Your task to perform on an android device: Create a new reminder for date 20 june, time 1:00 pm with the title Station and add a note pick up in Reminder app
Image 0: 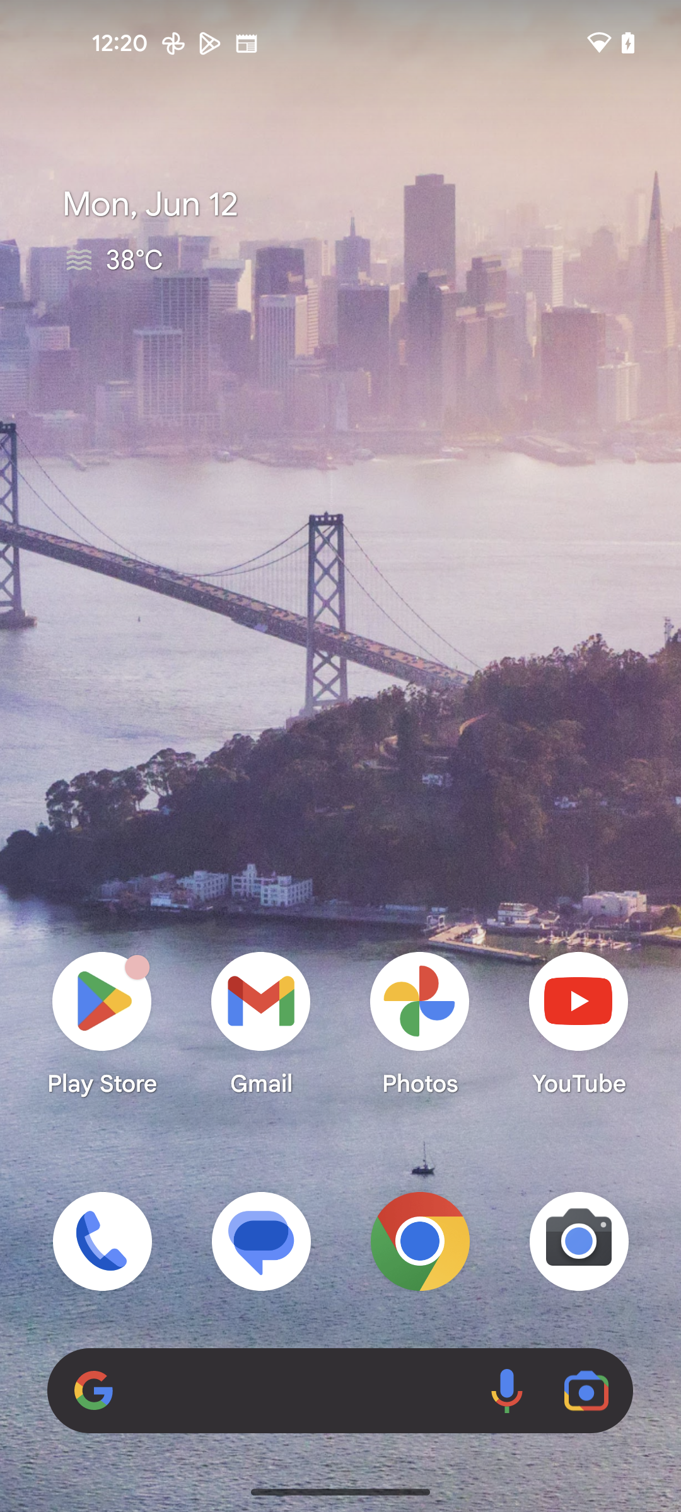
open reminder app
Step 0: open app "Reminder"
Image 1: 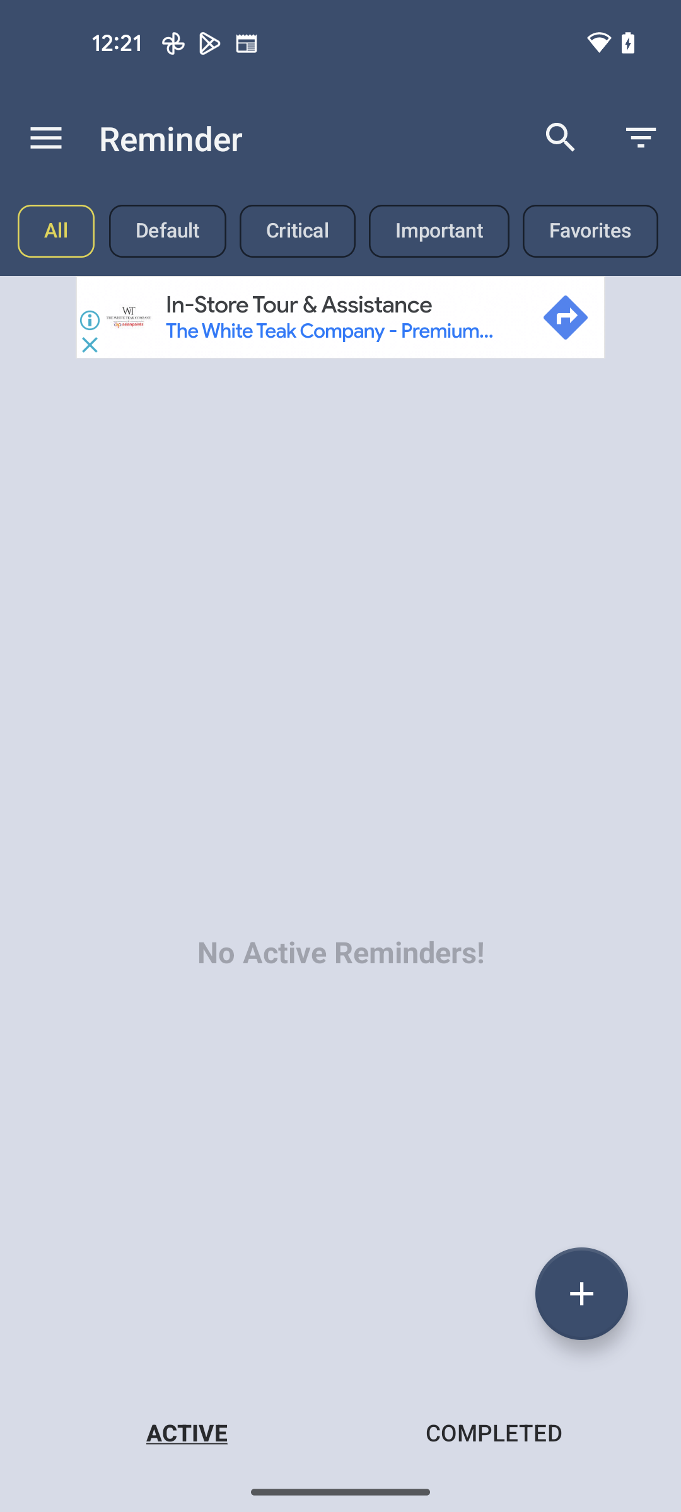
Click on + icon 
Step 1: click (581, 1293)
Image 2: 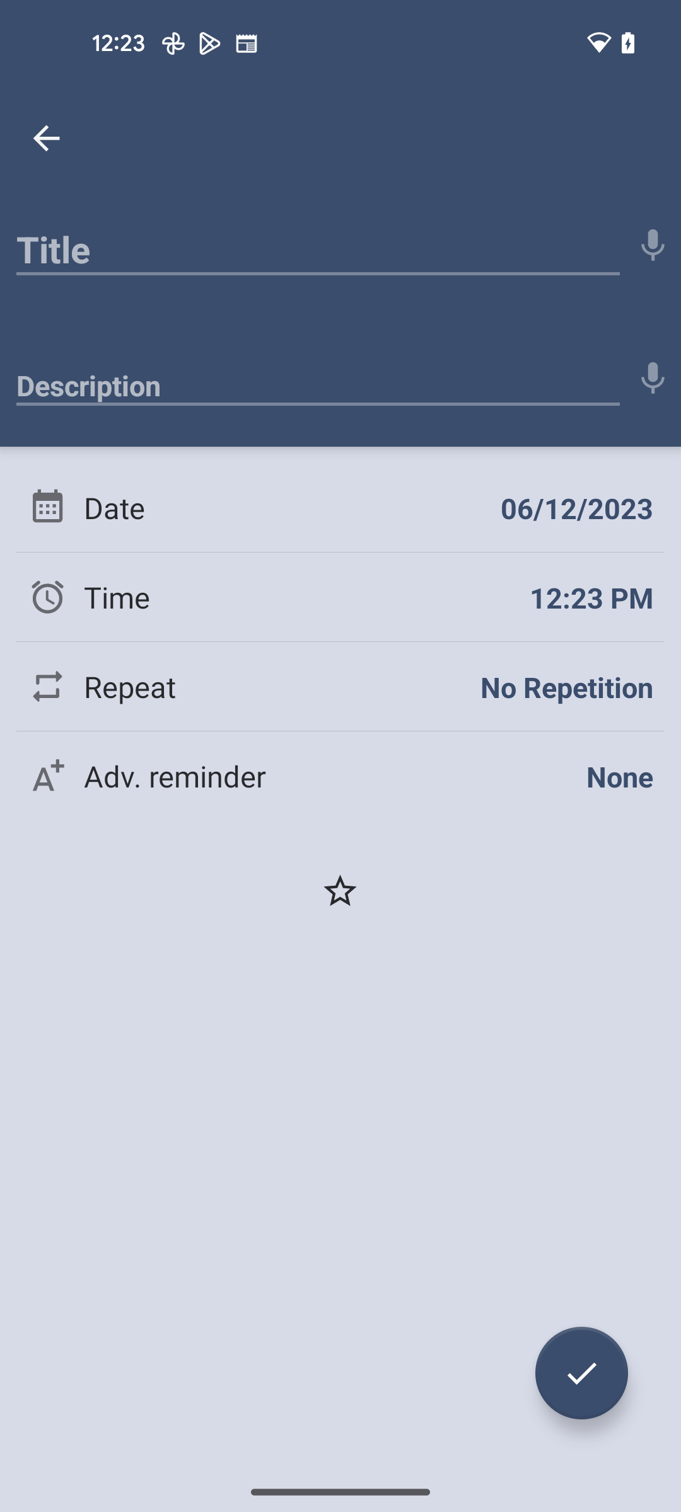
Click on Title at the top of the screen
Step 2: click (318, 243)
Image 3: 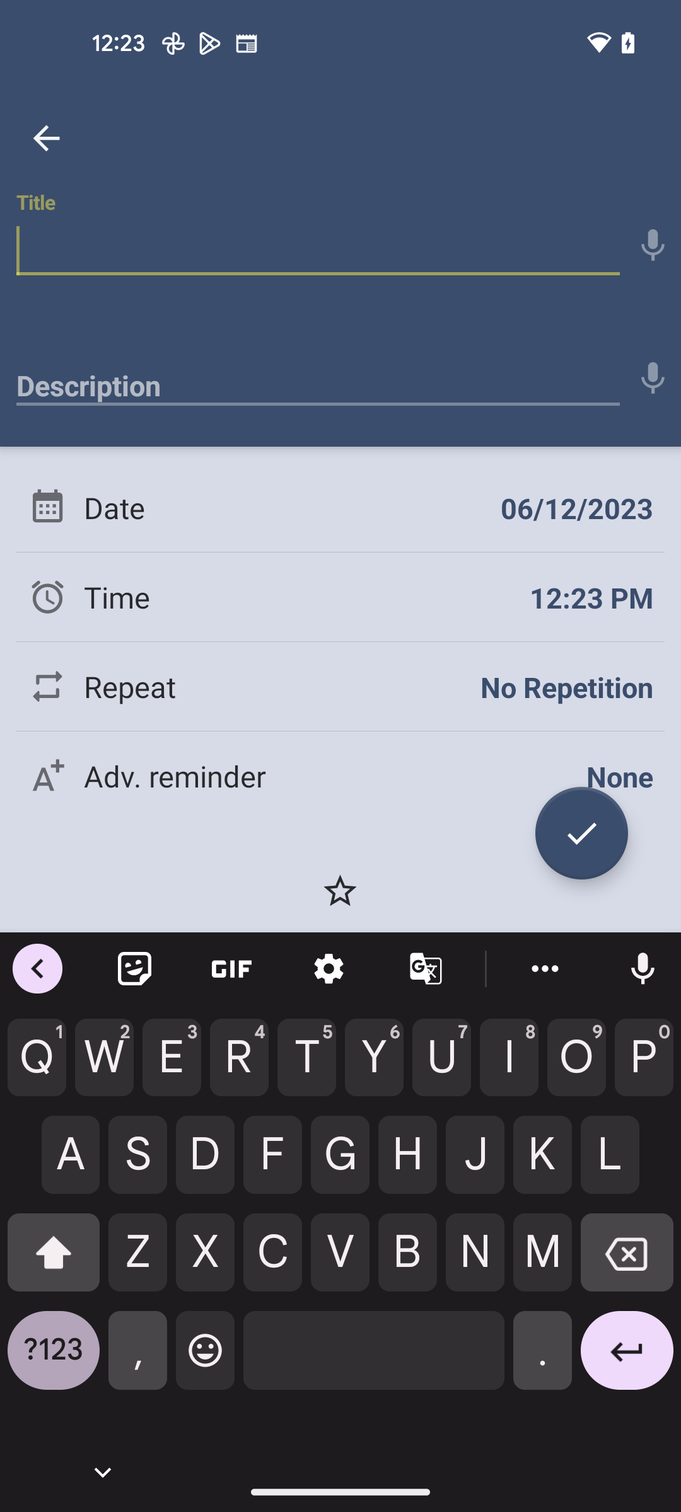
Type Station
Step 3: type "Station"
Image 4: 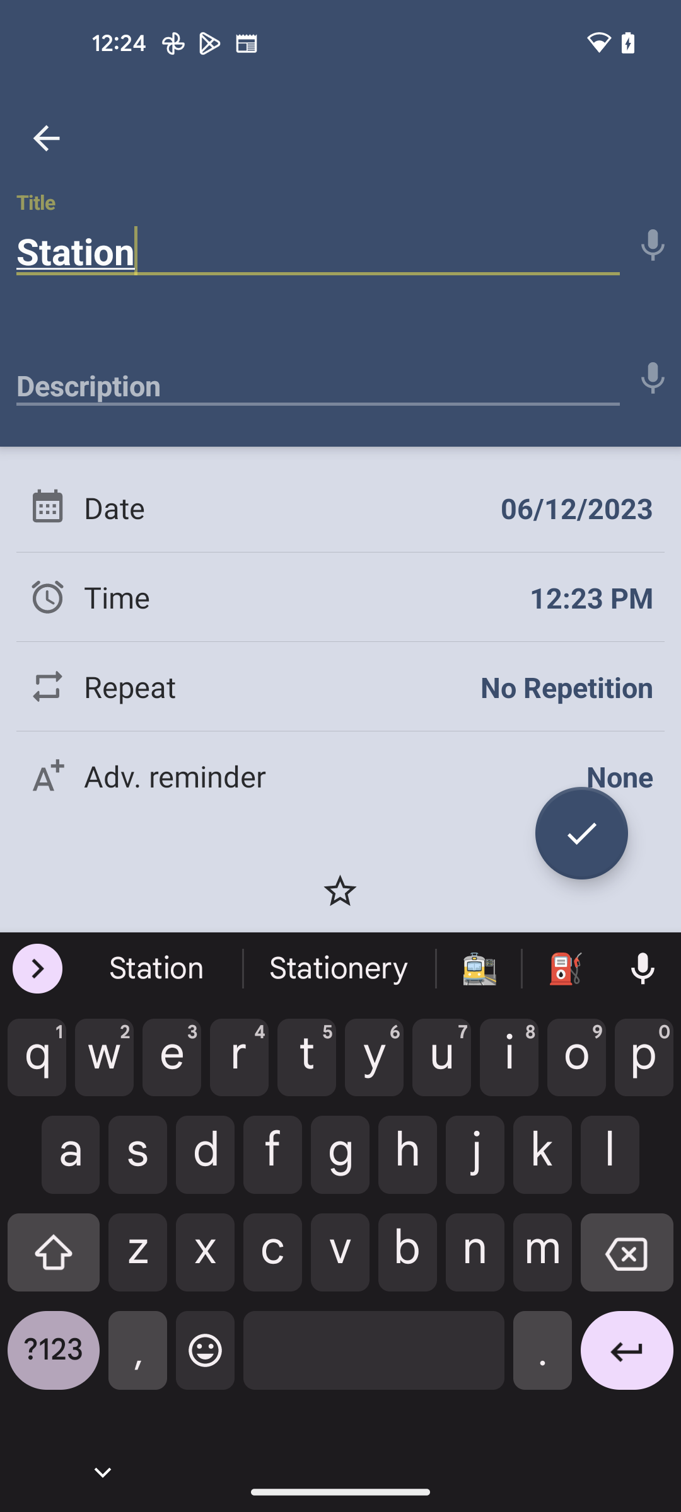
Click on Description
Step 4: click (318, 378)
Image 5: 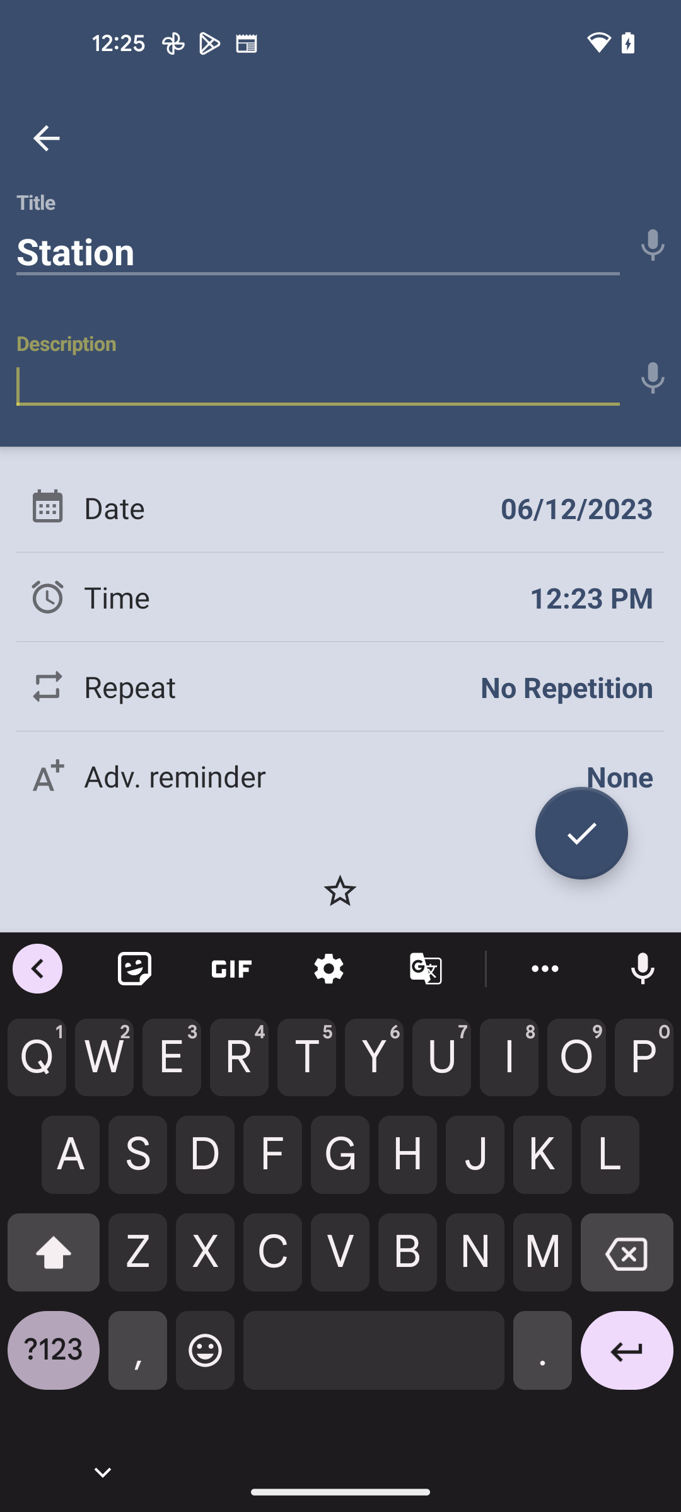
type Pick up
Step 5: type "Pick up"
Image 6: 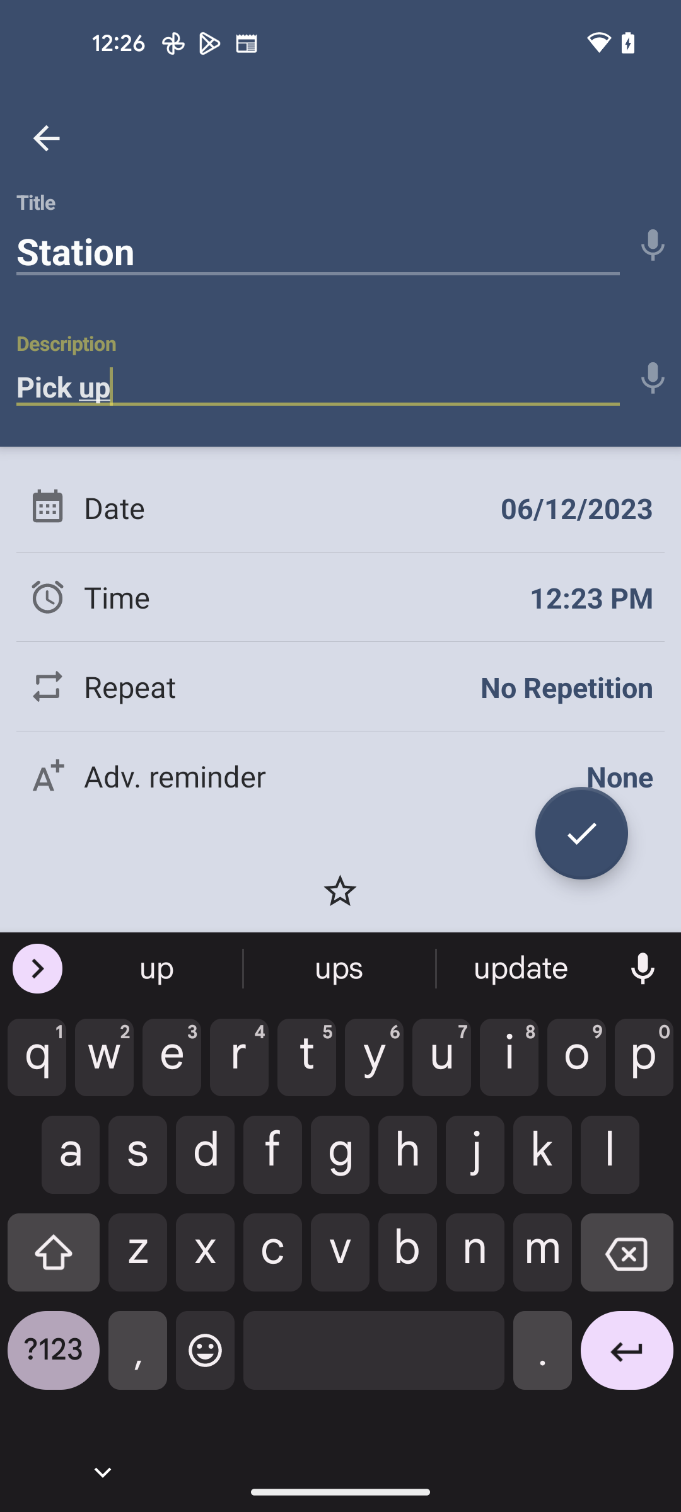
Go to the Date section
Step 6: click (577, 508)
Image 7: 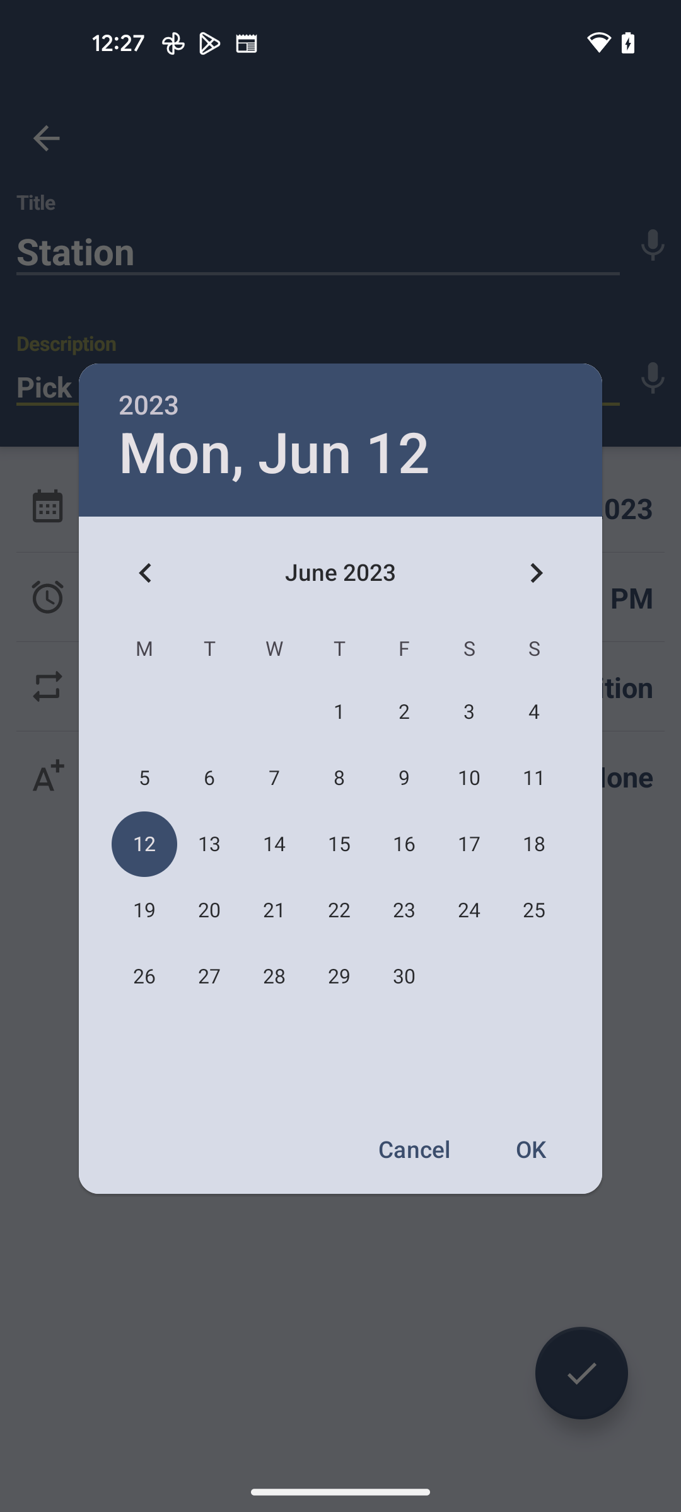
Select date 20 June
Step 7: click (209, 910)
Image 8: 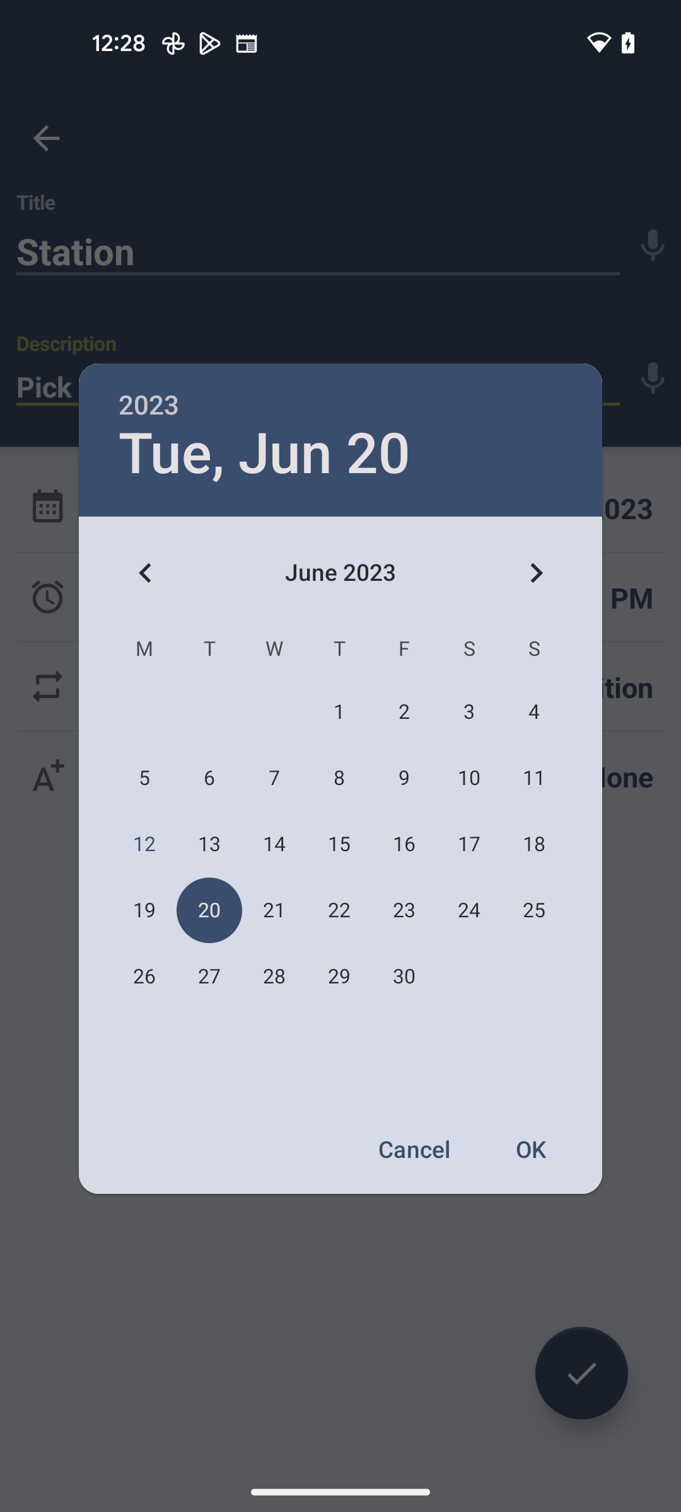
Click on OK
Step 8: click (532, 1148)
Image 9: 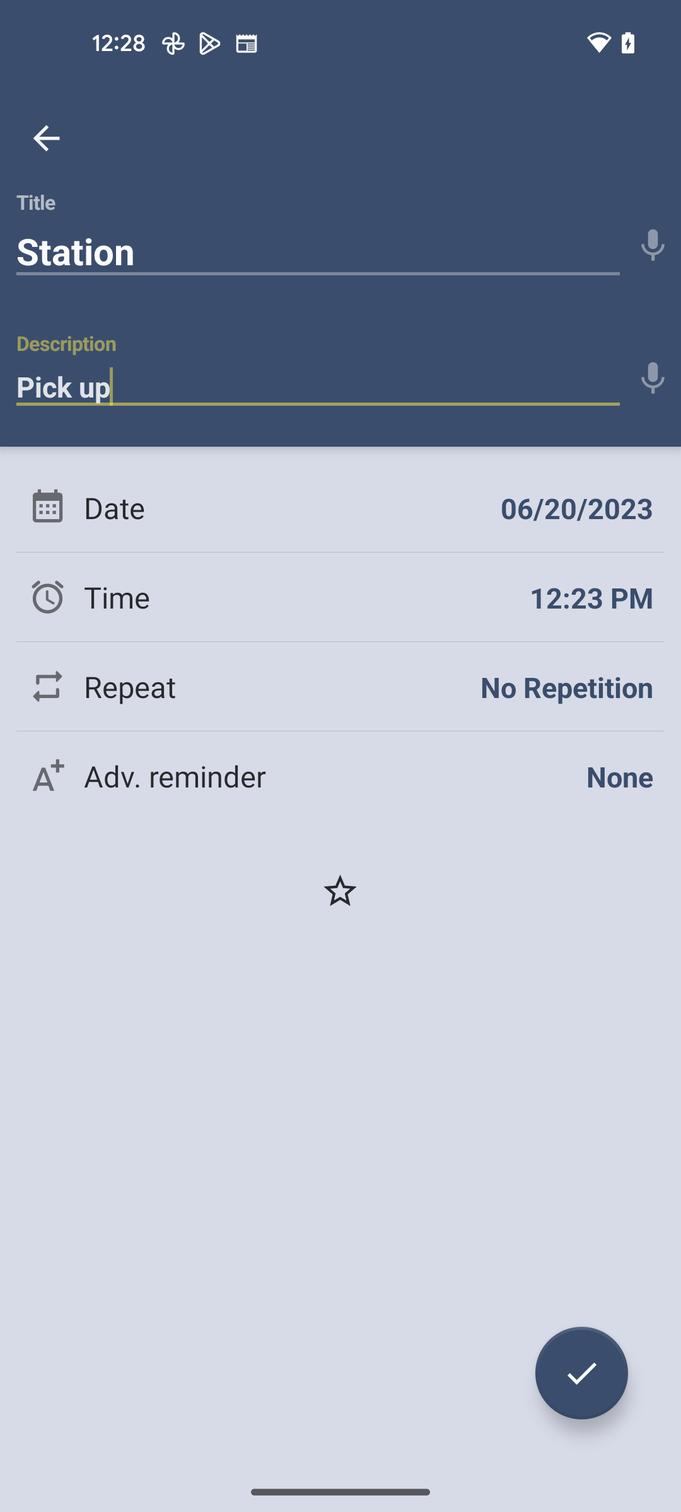
Go to the time section
Step 9: click (591, 597)
Image 14: 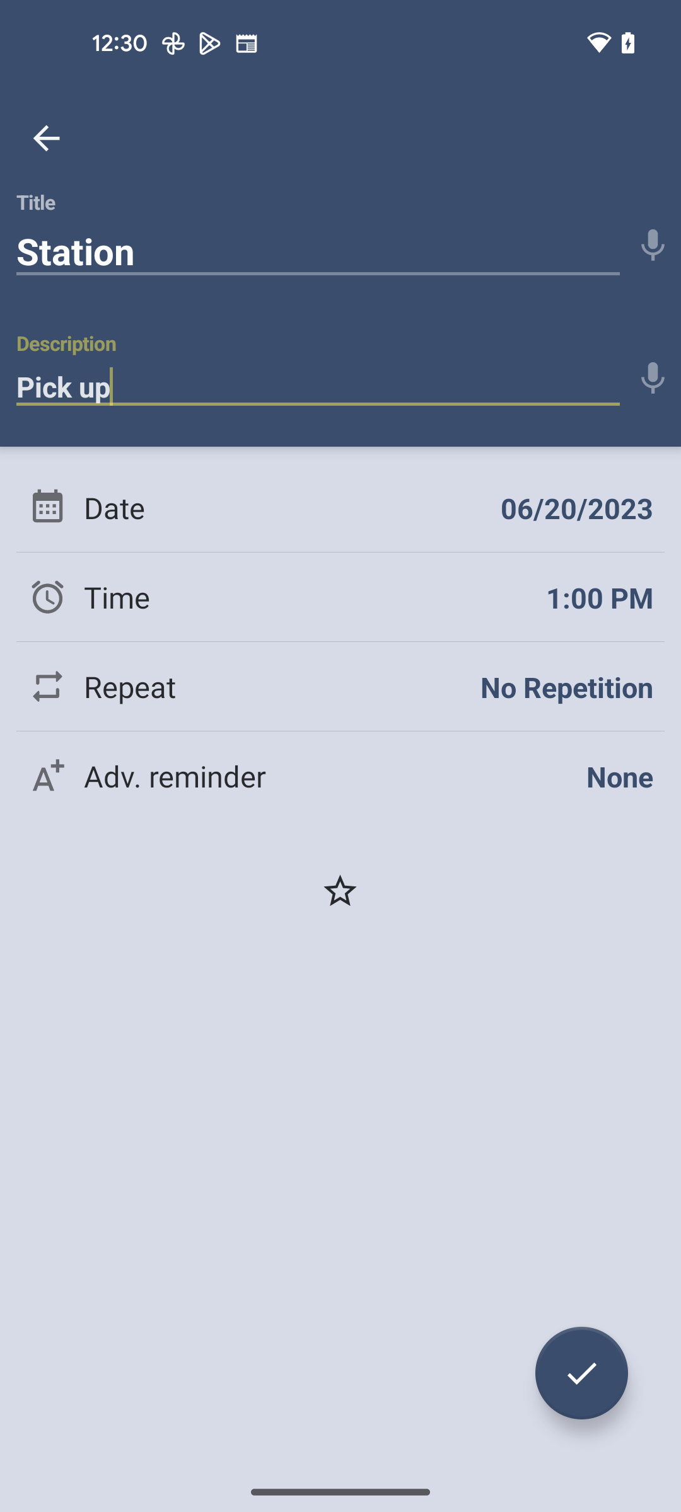
Click on Tick Icon
Step 14: click (581, 1373)